Your task to perform on an android device: I want to use the Banggood app to look for a smart watch  for my mother .
Image 1: 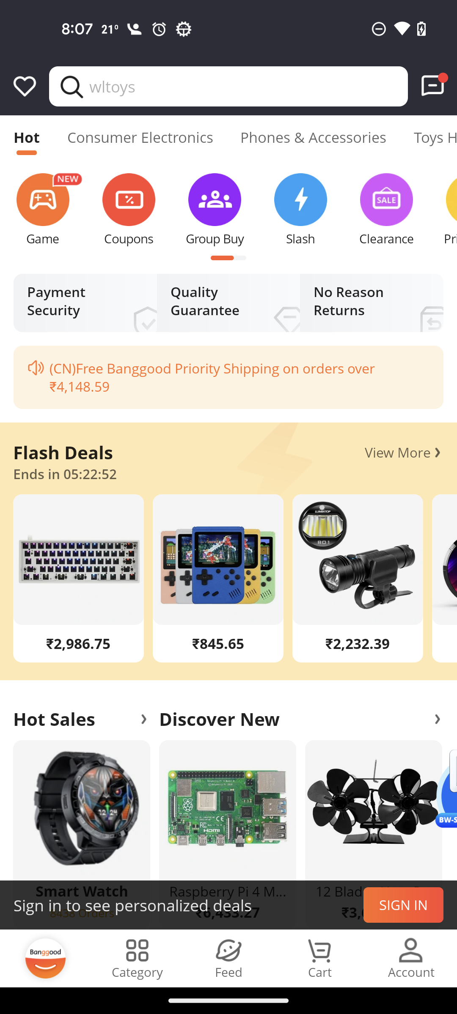
Click on the search icon at the top of the screen 
Step 1: click (248, 86)
Image 3: 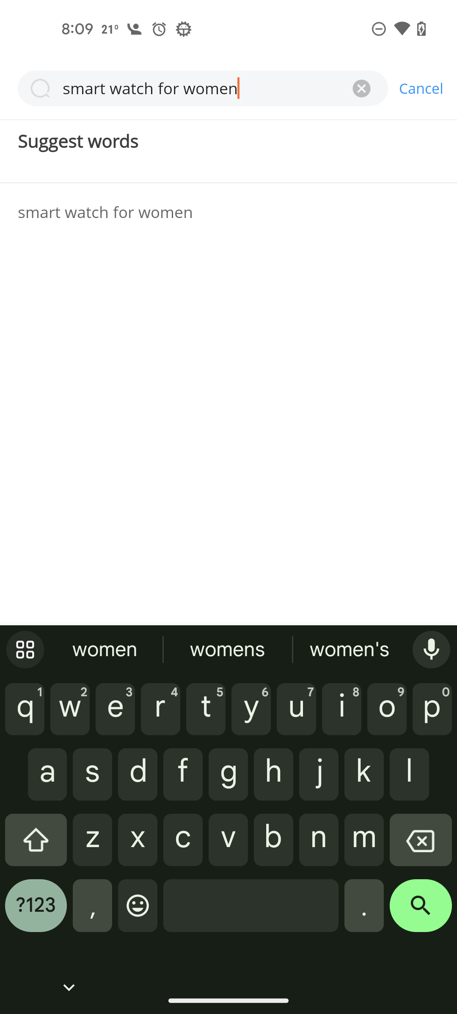
Click on the result 
Step 3: click (228, 212)